Your task to perform on an android device: I would like to see how to make a salad with broken lasagna, burrata, and Brazil
Image 0: 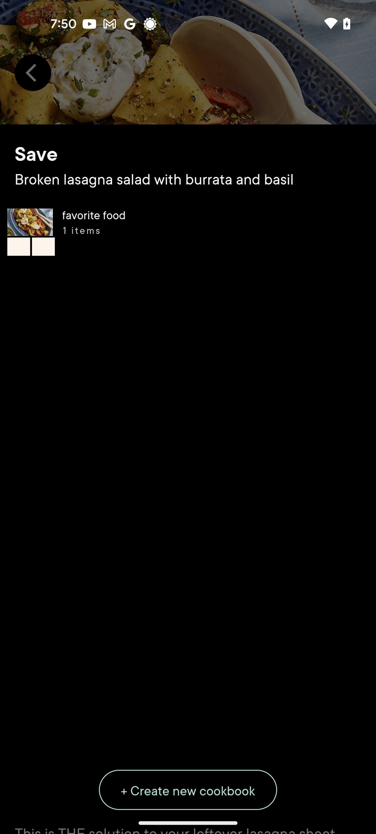
Go back to the previous page
Step 0: press back button
Image 1: 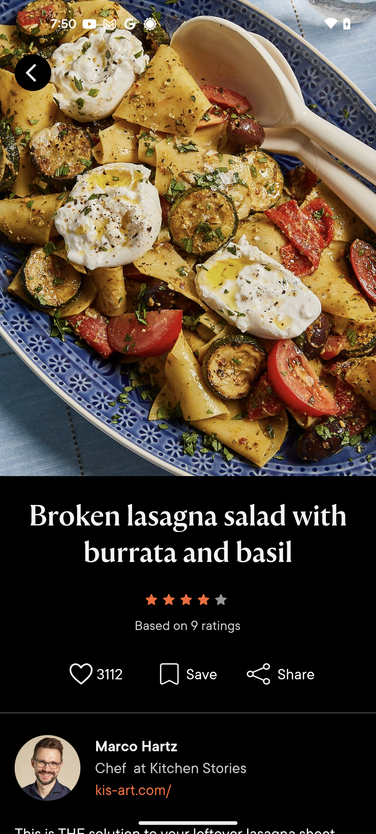
Swipe up to view the recipe
Step 1: scroll down
Image 2: 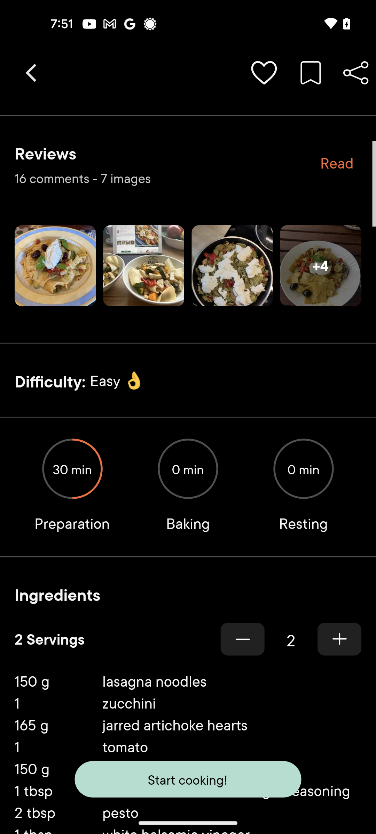
Swipe up to view the recipe
Step 2: scroll down
Image 3: 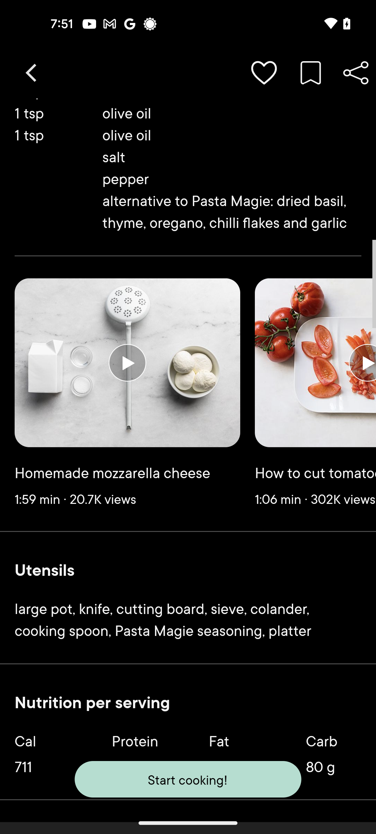
Swipe up to view the recipe
Step 3: scroll down
Image 4: 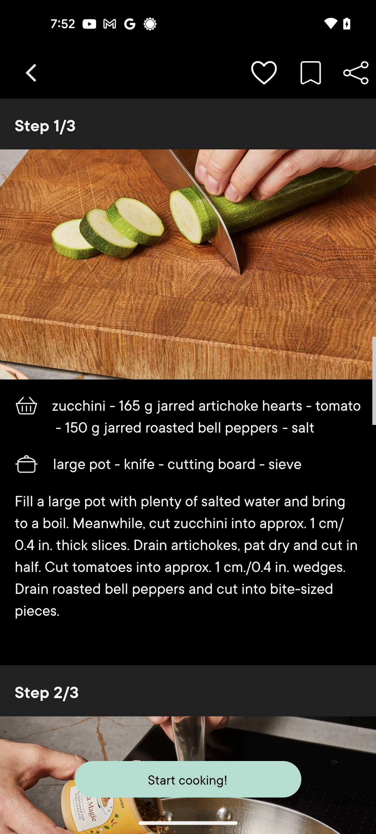
Swipe up to view the recipe
Step 4: scroll down
Image 5: 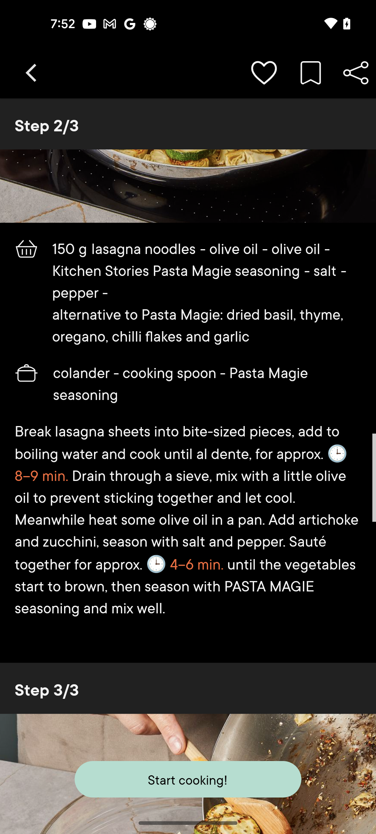
Swipe up to view the recipe
Step 5: scroll down
Image 6: 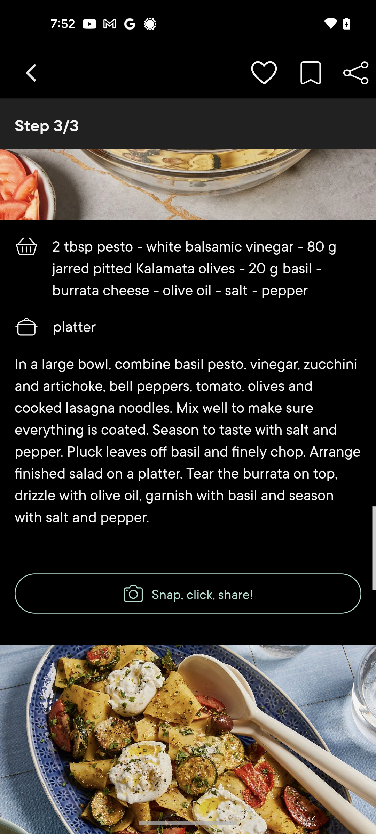
Swipe up to view the recipe
Step 6: scroll down